Your task to perform on an android device: I want to be sure of the product, check the reviews of Godrej SeeThru CCTV in the Moglix app.
Image 0: 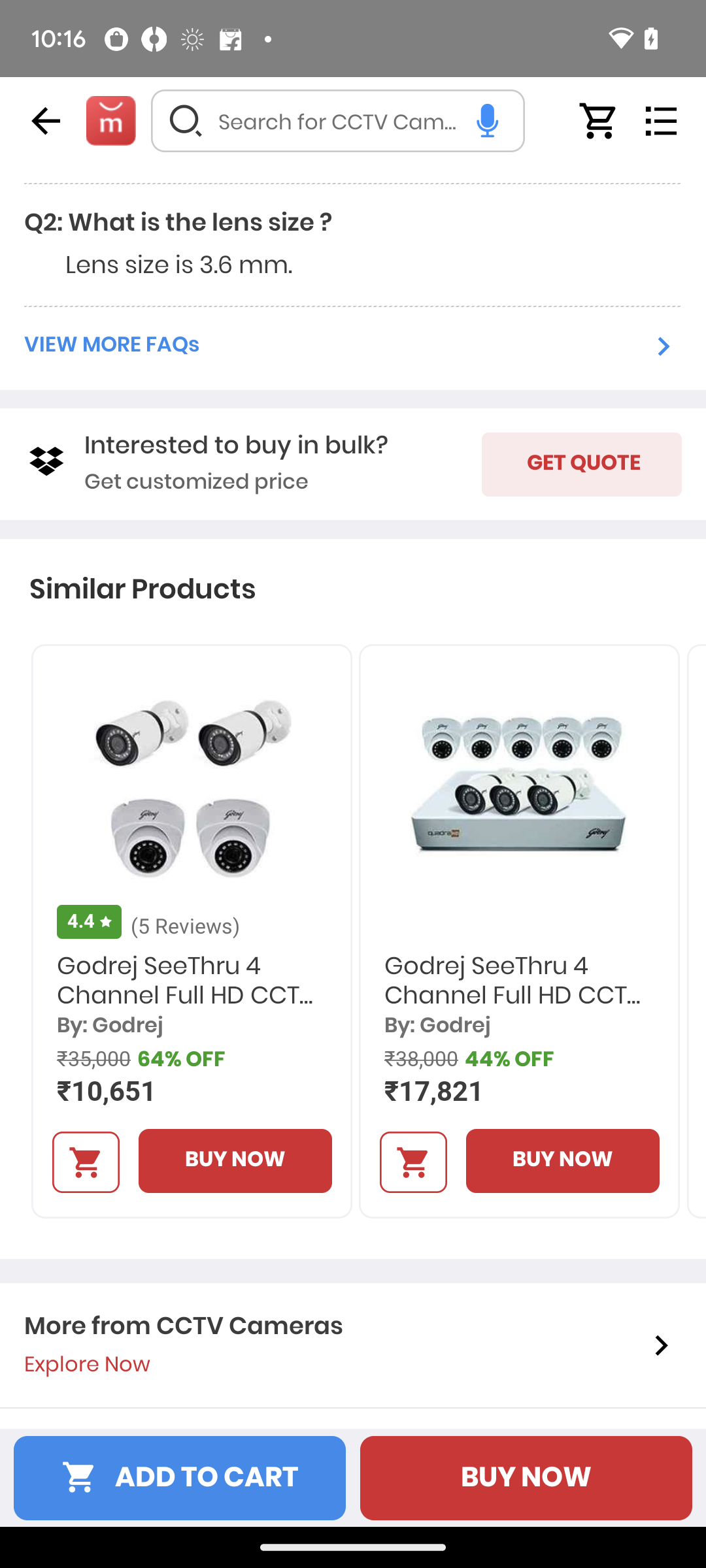
Swipe up to view the product.
Step 0: scroll up